Your task to perform on an android device: Open Decathlon app and search for KALENJI mens Running shoes Run 100-grey 
Image 0: 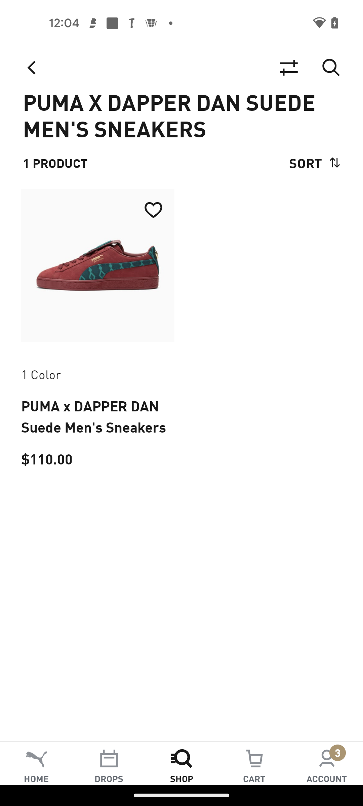
open  Decathlon app 
Step 0: open app "Decathlon"
Image 1: 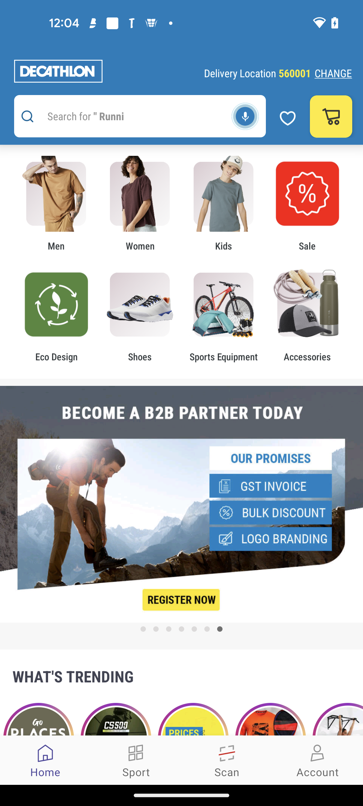
Click on the search icon
Step 1: click (126, 116)
Image 2: 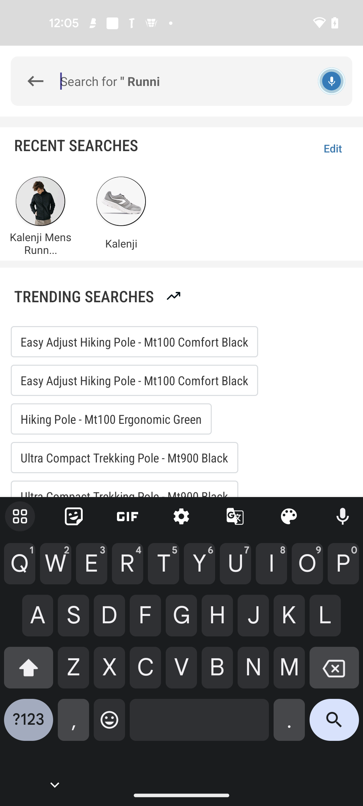
search KALENJI mens Running shoes Run 100-grey 
Step 2: type "KALENJI mens Running shoes Run 100-grey "
Image 3: 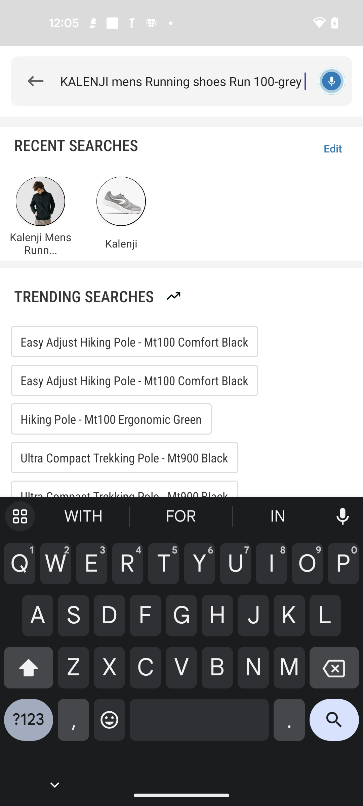
Click on the search icon
Step 3: click (334, 725)
Image 4: 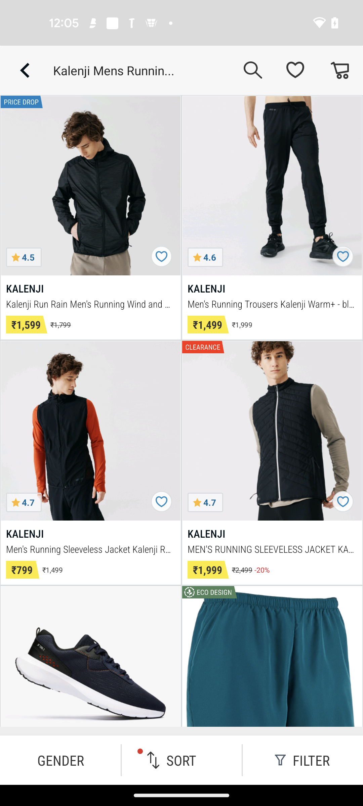
Swipe up to view the KALENJI mens Running shoes Run 100-grey 
Step 4: scroll down
Image 5: 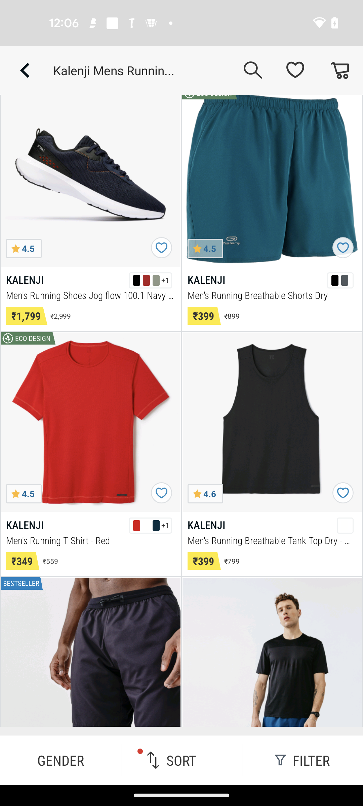
Swipe up to view the KALENJI mens Running shoes Run 100-grey 
Step 5: scroll down
Image 6: 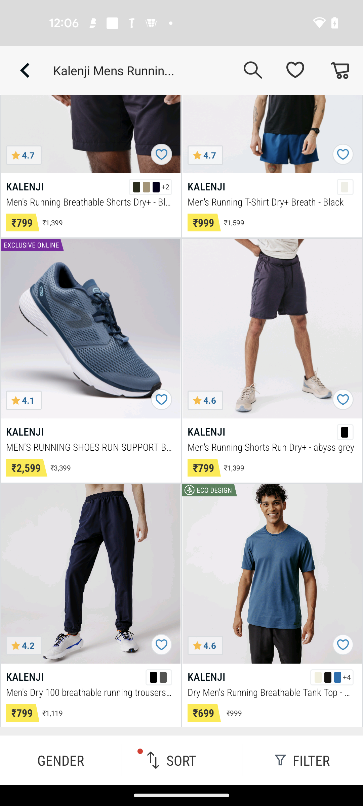
Swipe up to view the KALENJI mens Running shoes Run 100-grey 
Step 6: scroll down
Image 7: 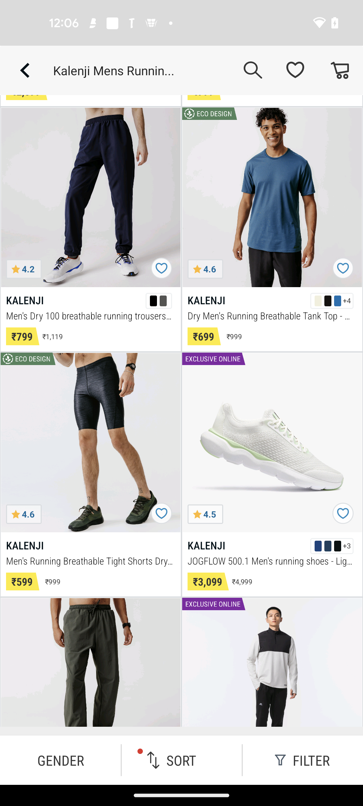
Swipe up to view the KALENJI mens Running shoes Run 100-grey 
Step 7: wait